Your task to perform on an android device: Show me the reviews of other customers of Agolde women jeans in size 32 in black on the eBay app.
Image 0: 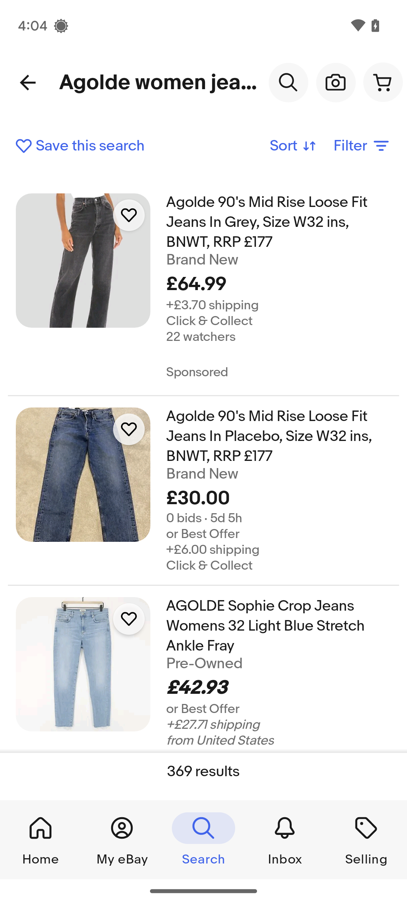
Scroll up on the screen until you find the black jeans.
Step 0: scroll down
Image 1: 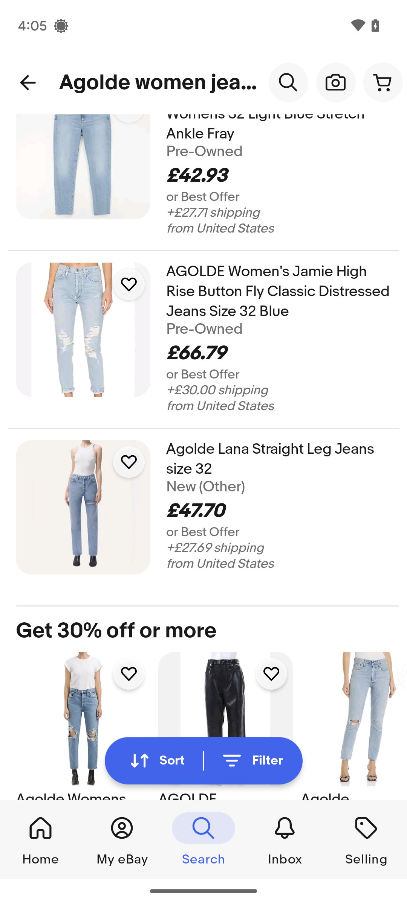
Scroll up on the screen until you find the black jeans.
Step 1: scroll down
Image 2: 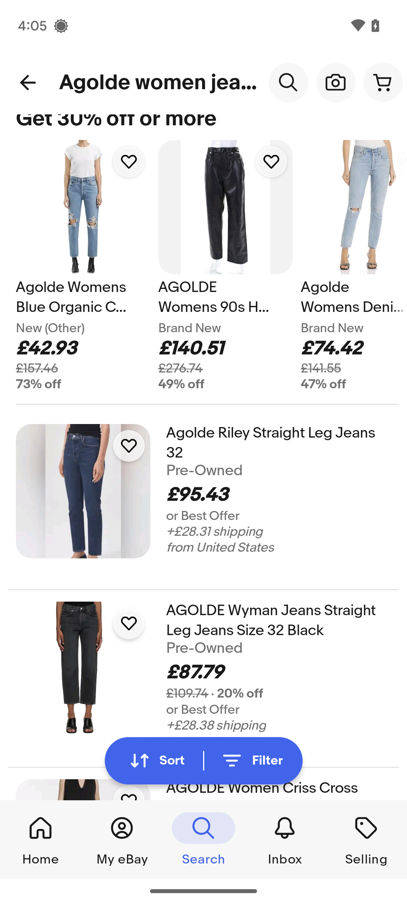
Click on the Agolde straight black jeans
Step 2: click (278, 620)
Image 3: 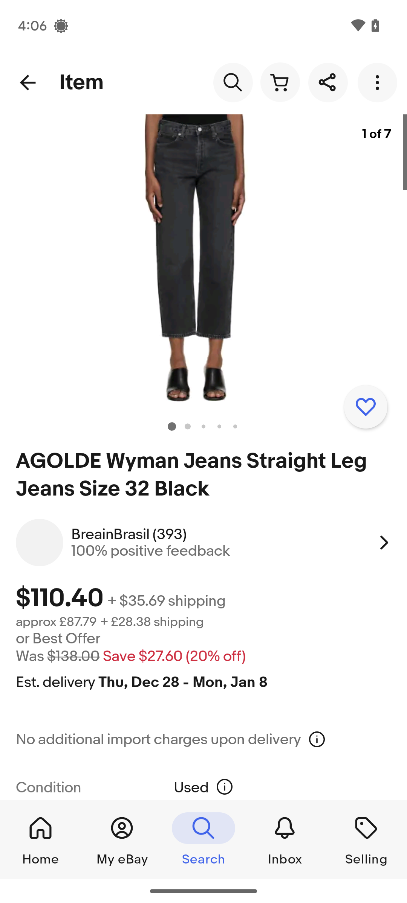
Scroll up on the screen until you find the seller feedback.
Step 3: scroll down
Image 5: 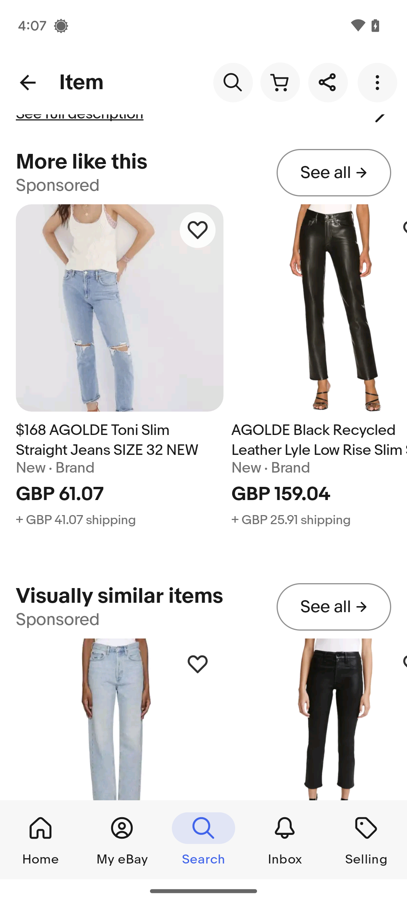
Scroll up on the screen until you find the seller feedback.
Step 5: scroll down
Image 6: 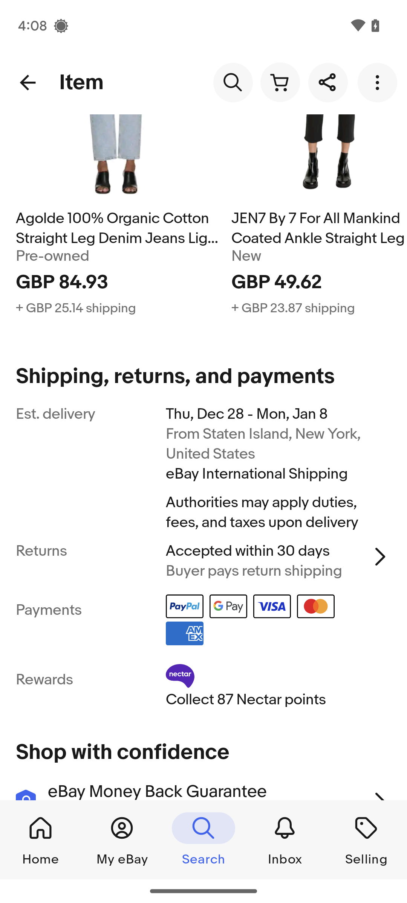
Scroll up on the screen until you find the seller feedback.
Step 6: scroll down
Image 7: 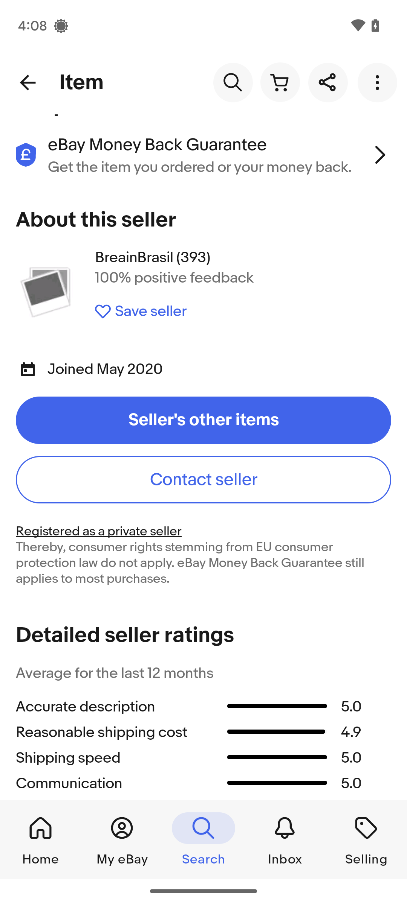
Scroll up on the screen until you find the seller feedback.
Step 7: scroll down